Your task to perform on an android device: Since I want to prepare dessert this week, I will browse the category of desserts on the Kitchen Stories app.
Image 0: 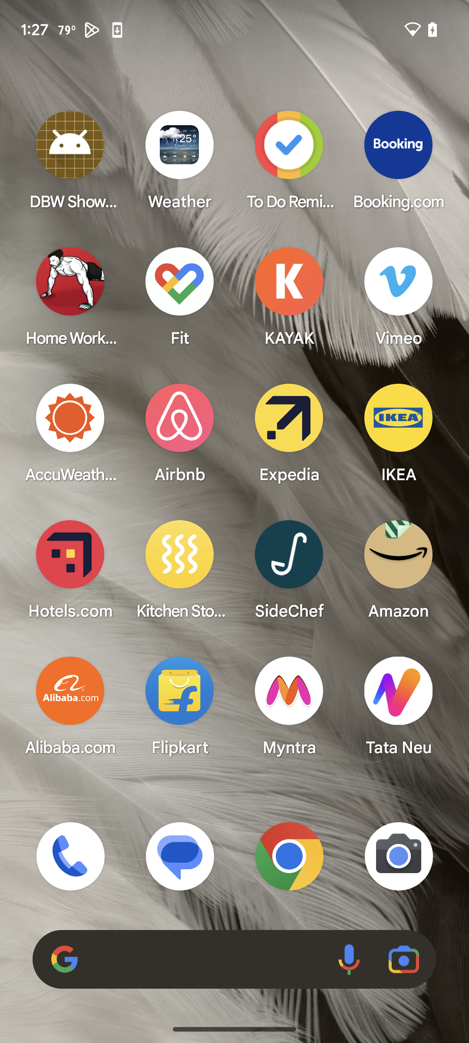
Open Kitchen stories app
Step 0: open app "Kitchen Stories"
Image 1: 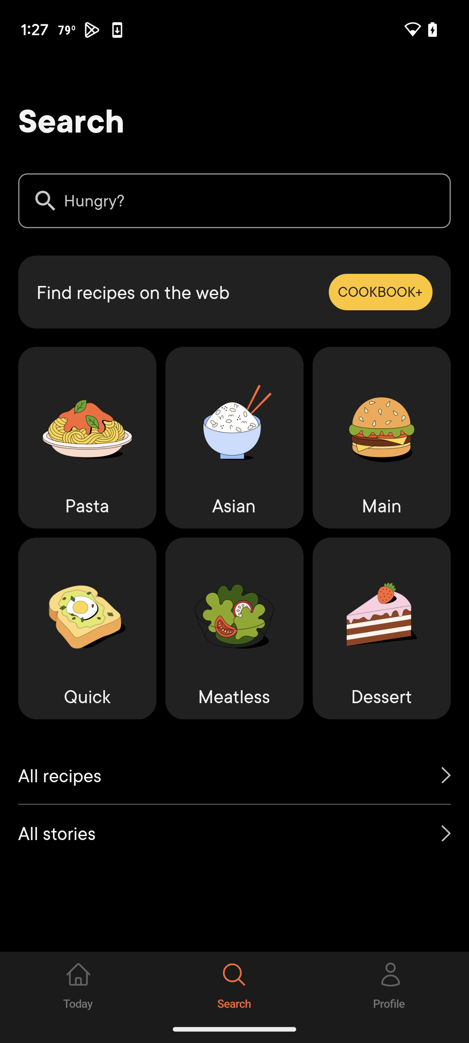
Click on Dessert
Step 1: click (382, 628)
Image 2: 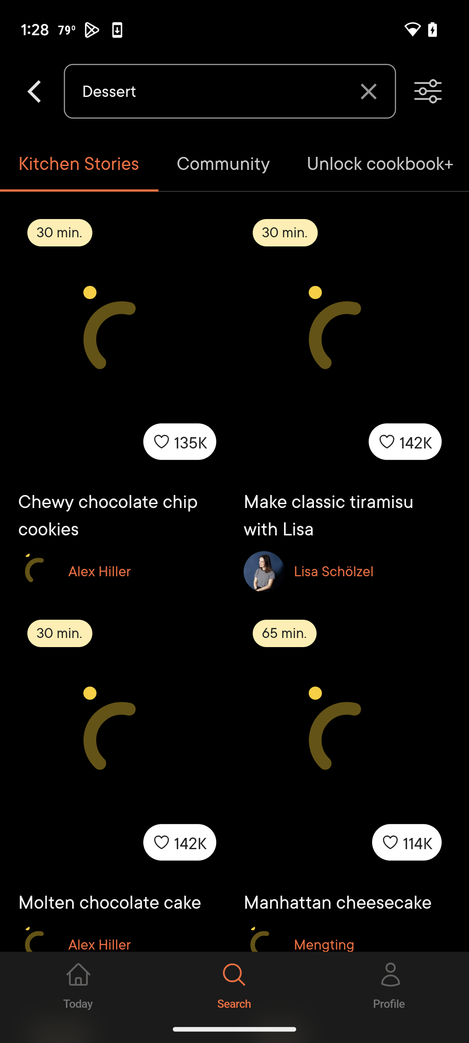
Click on Dessert
Step 2: wait
Image 3: 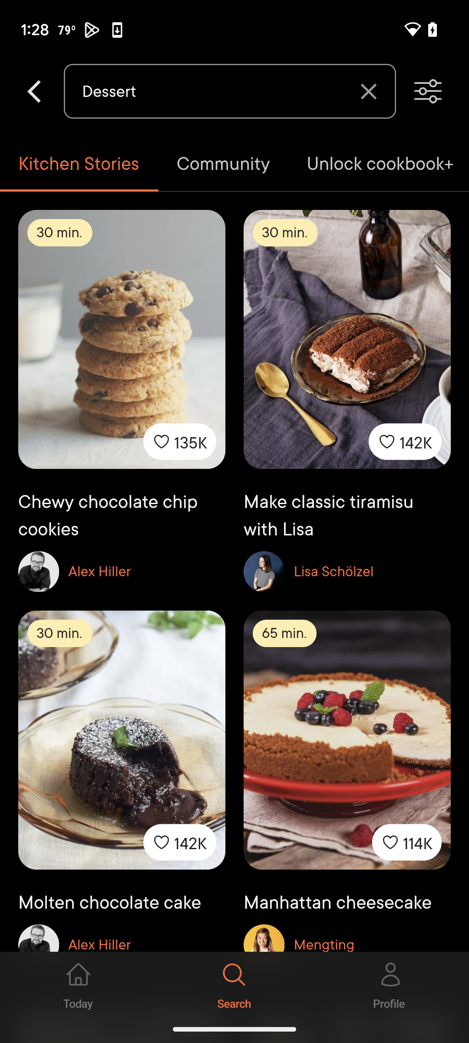
Swipe up
Step 3: scroll down